Your task to perform on an android device: I have been looking for a hammer in the tool category, so I'm going to check on the Top-Most Hardware app.
Image 0: 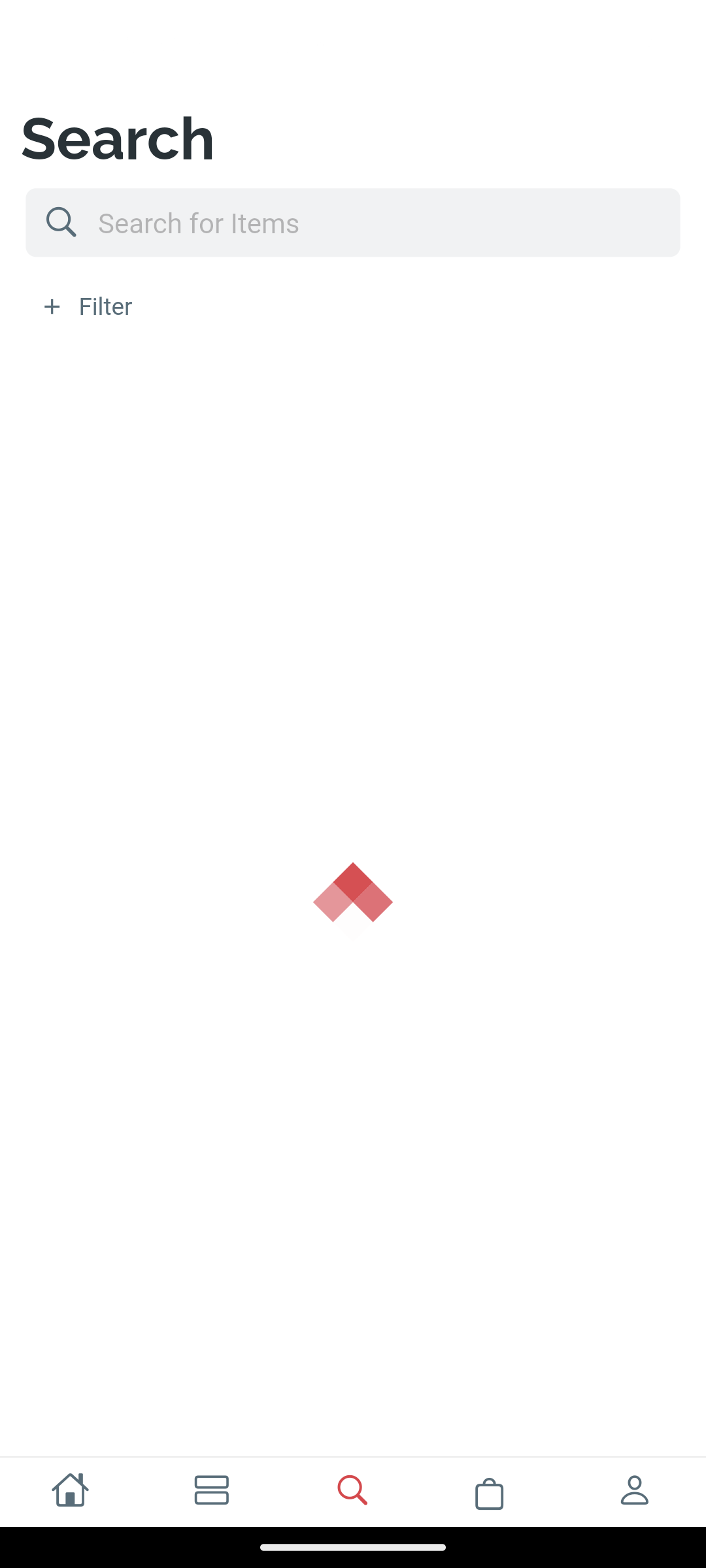
Go to the Home icon
Step 0: click (71, 1492)
Image 1: 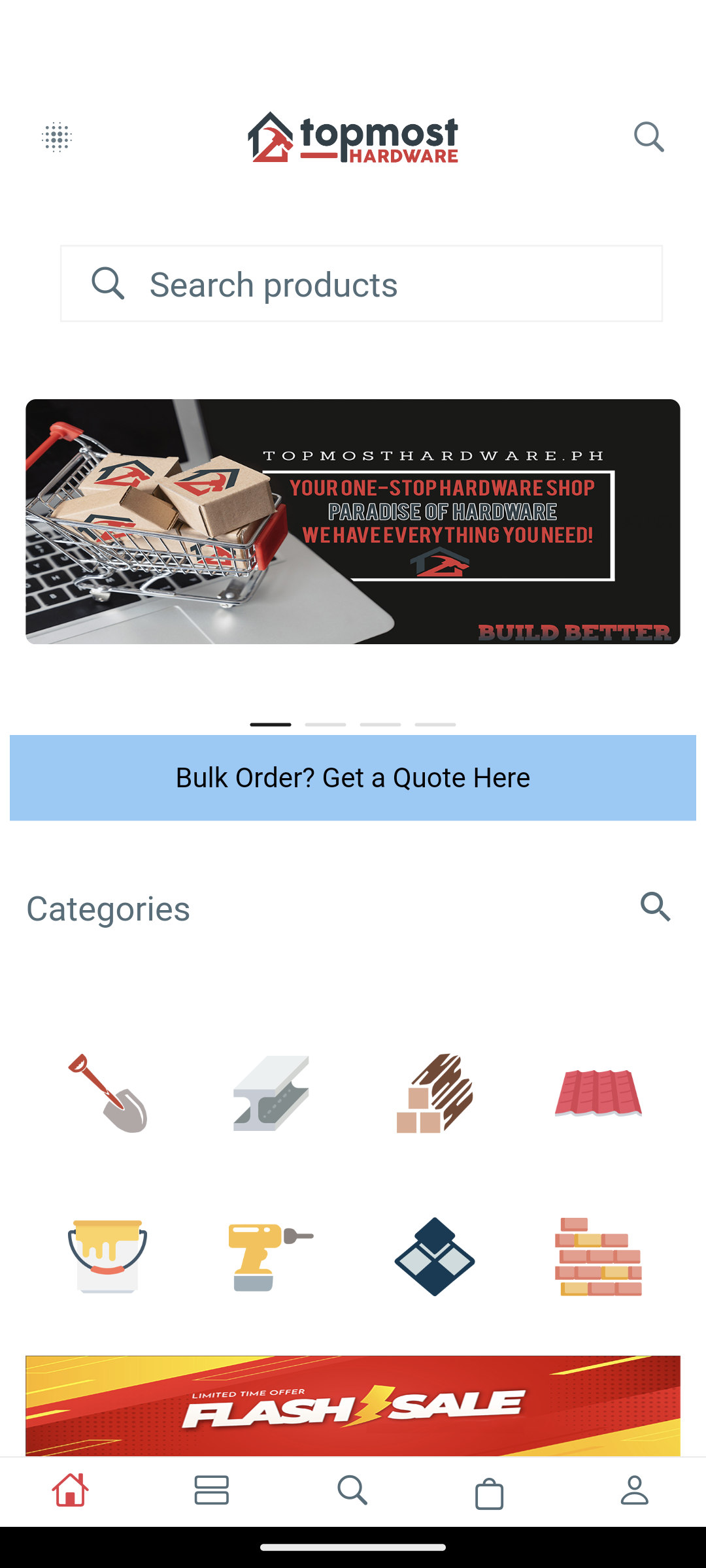
Click on the Drill hammer icon
Step 1: click (271, 1256)
Image 2: 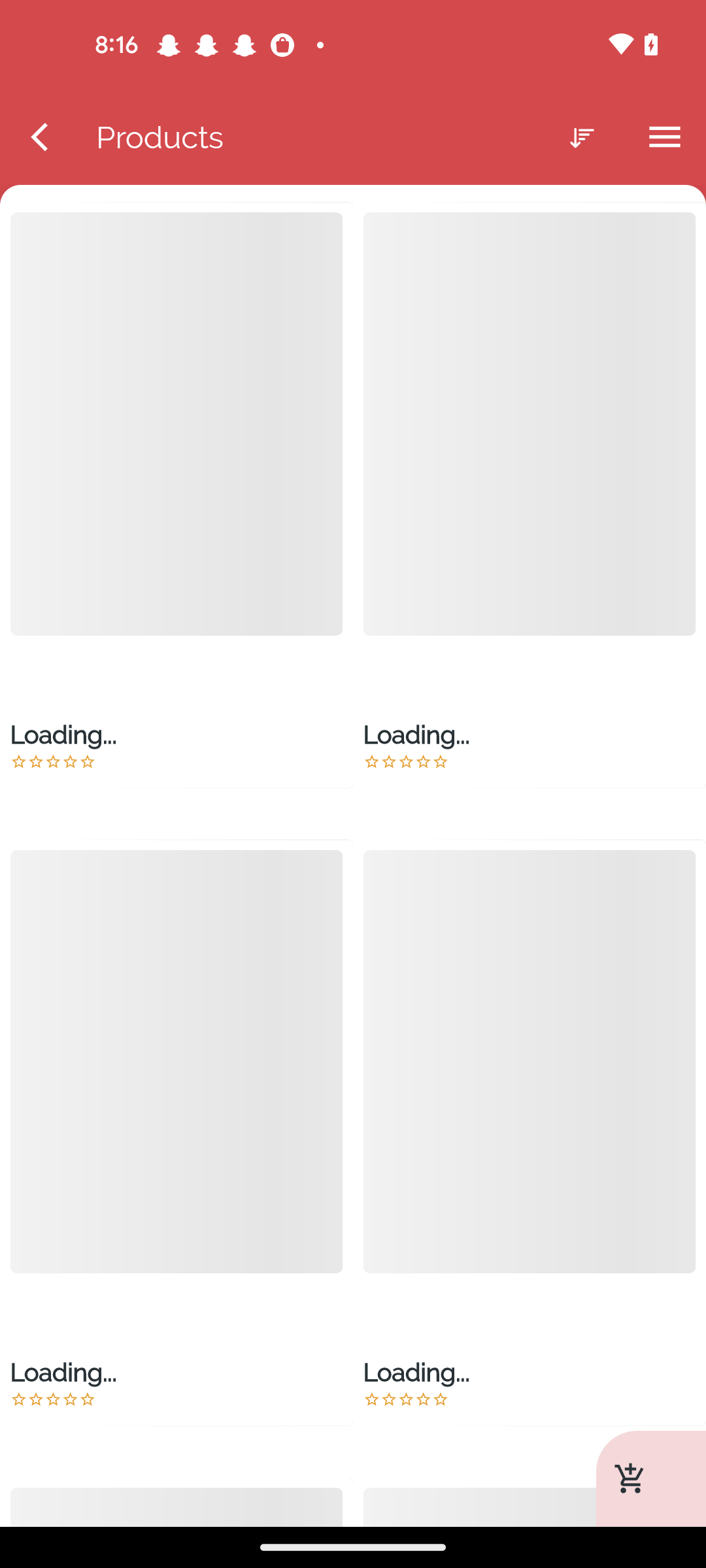
Click on the Drill hammer icon
Step 2: wait